Your task to perform on an android device: Show me  the progress of my daily exercise on the FitAI app.
Image 0: 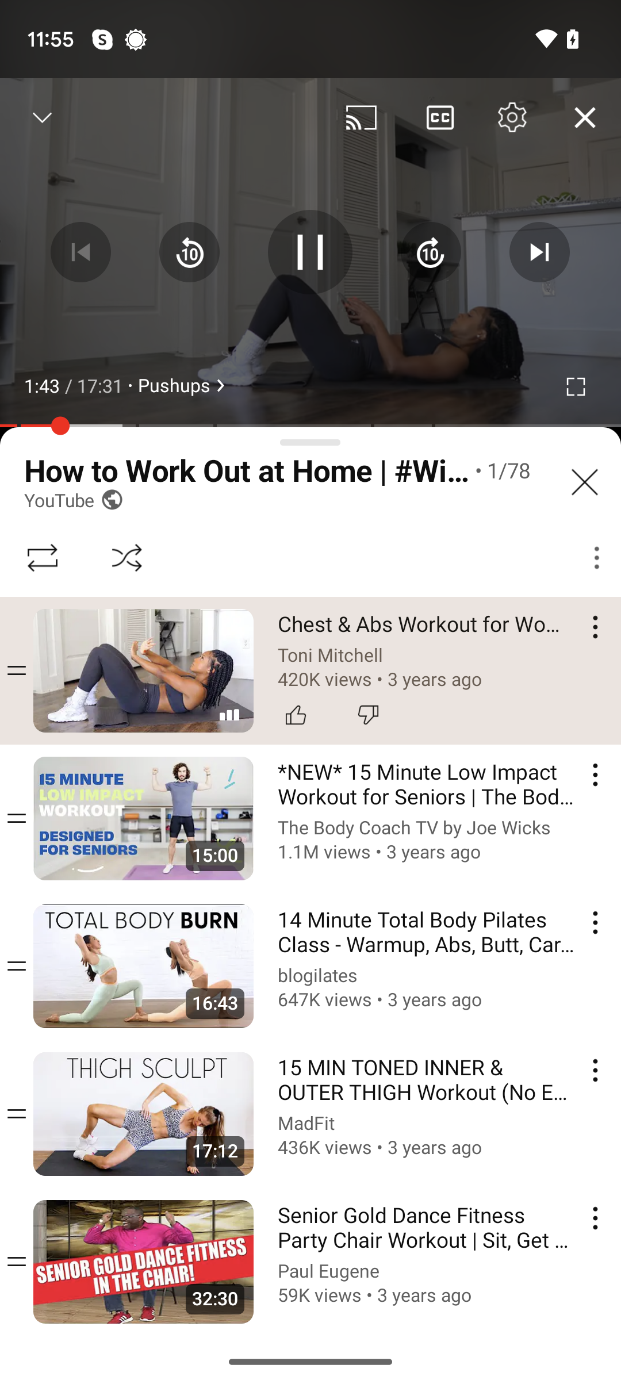
Open the FitAI app.
Step 0: open app "FitAI"
Image 1: 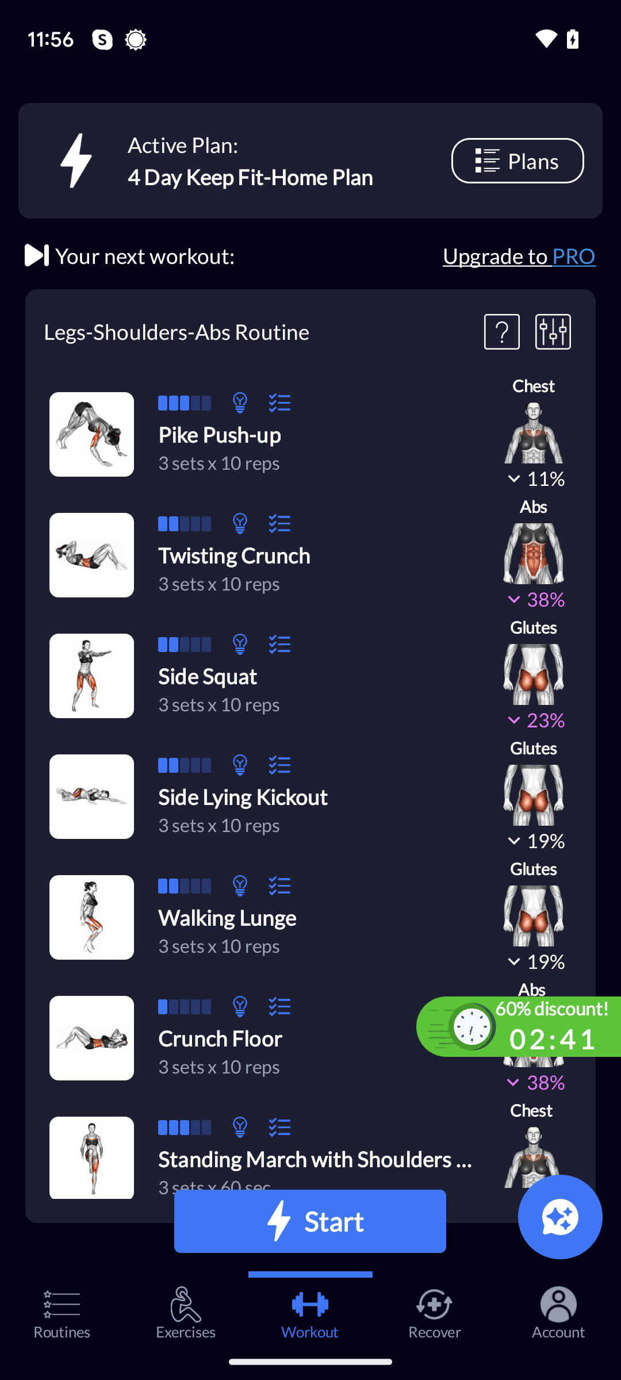
Click on the Plans at the top of the screen.
Step 1: click (517, 160)